Your task to perform on an android device: In the Amazon app , check the special offers available .
Image 0: 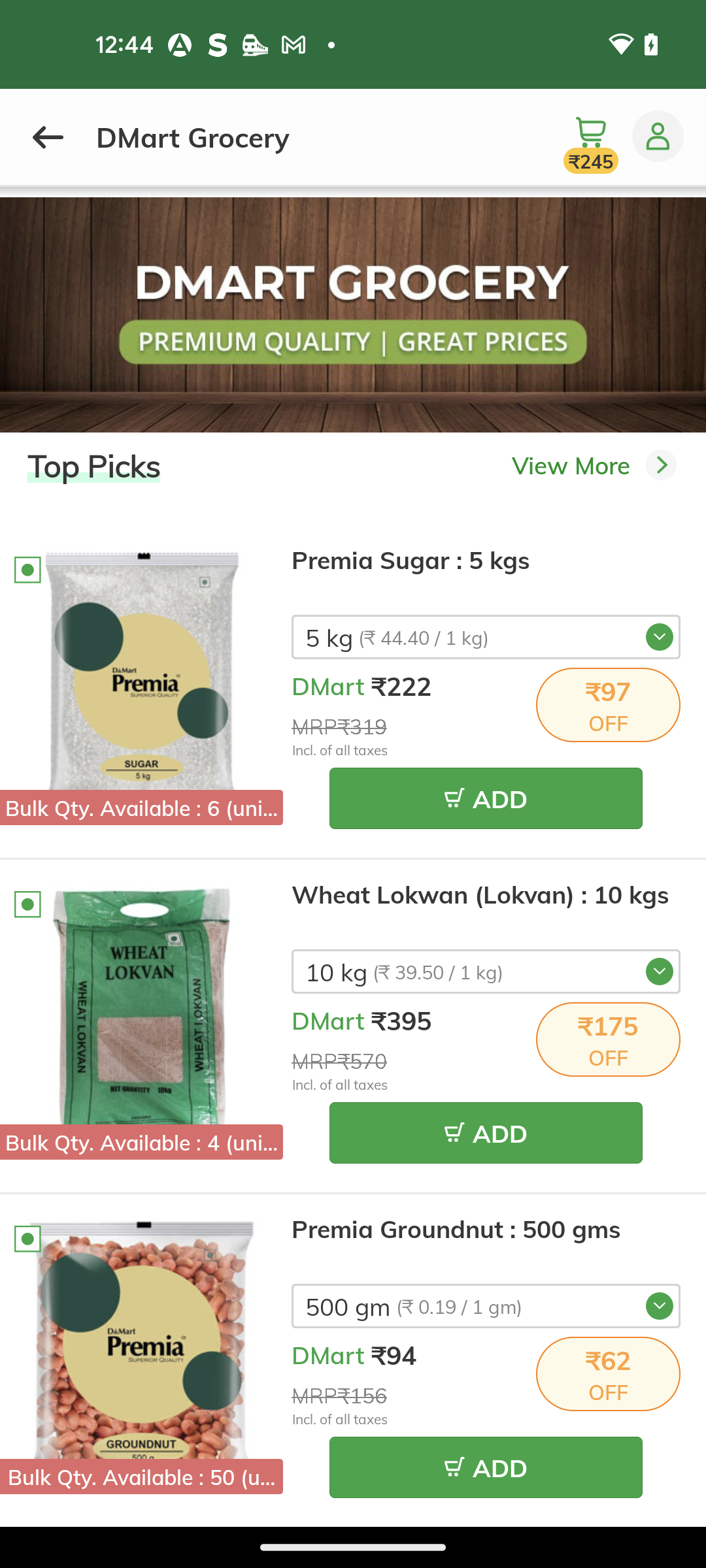
Open the Amazon App
Step 0: open app "Amazon"
Image 1: 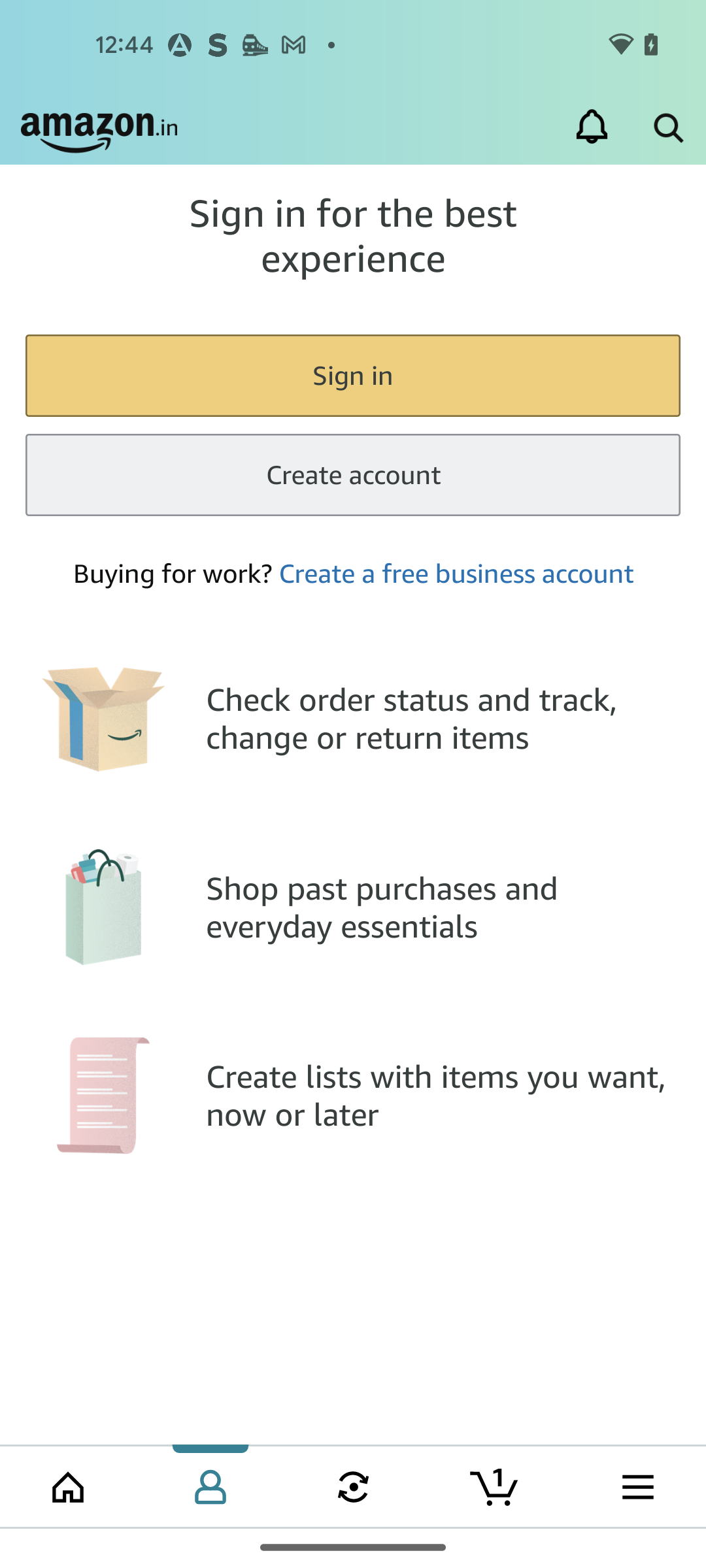
Go to the home section
Step 1: click (68, 1486)
Image 2: 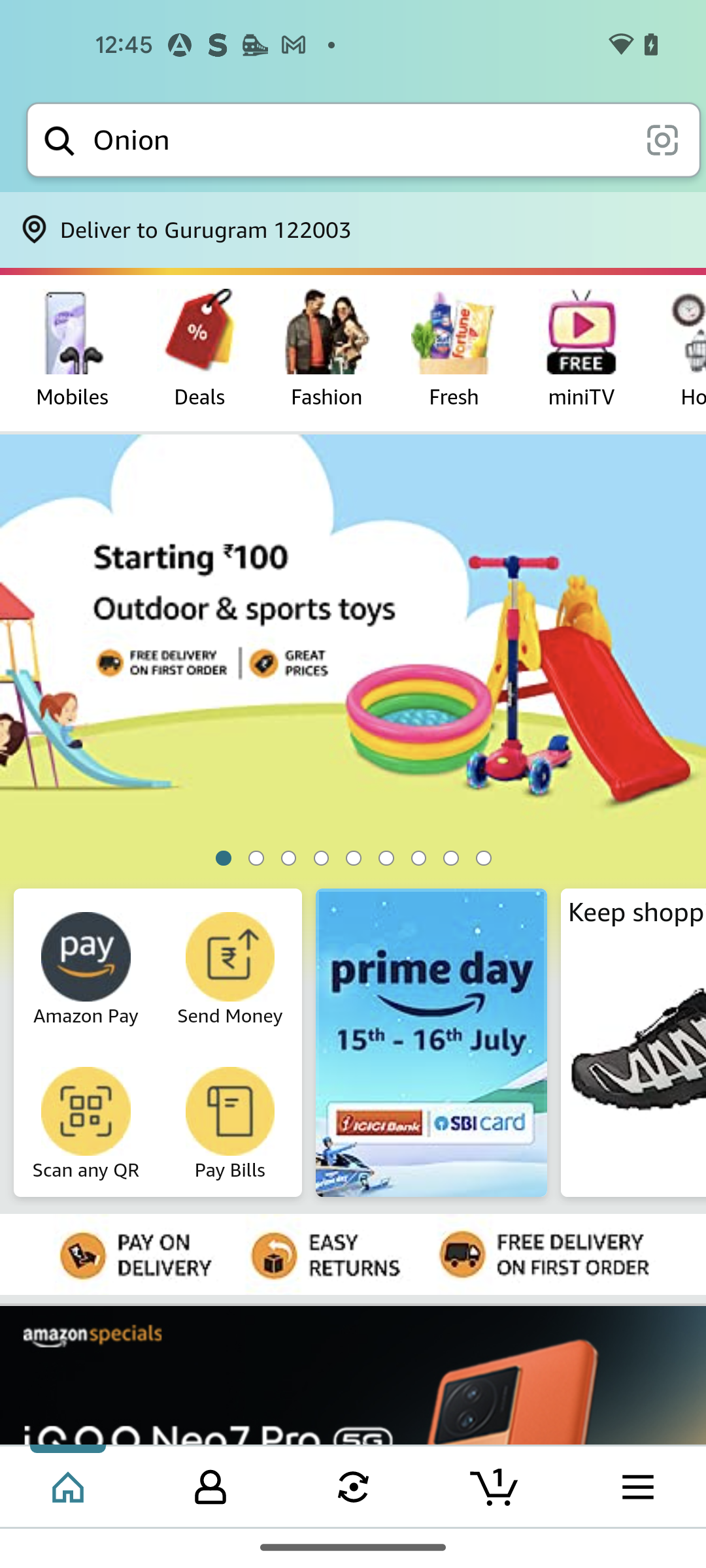
Click on the special offer of outdoor & sports toys sale
Step 2: click (354, 743)